Your task to perform on an android device: I want to use the TeraBox app to view the Techfile PDF file.
Image 1: 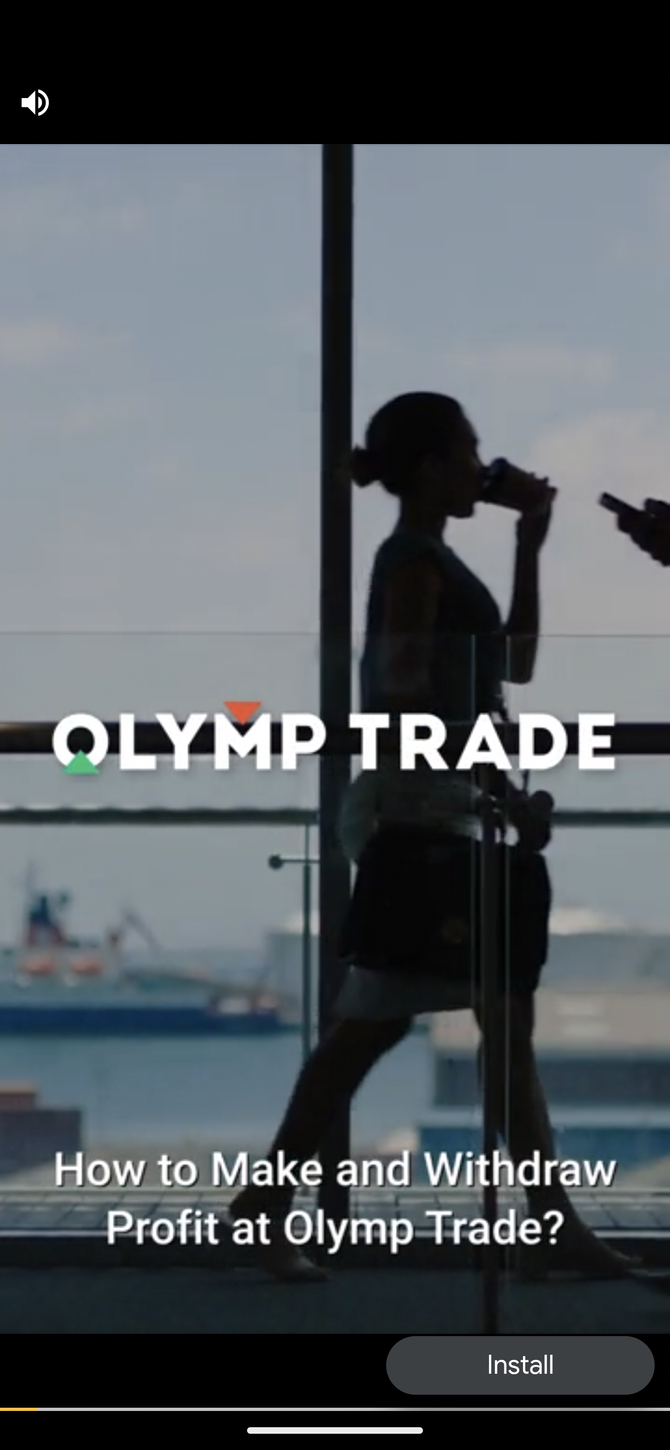
Open TeraBox app
Step 1: wait
Image 2: 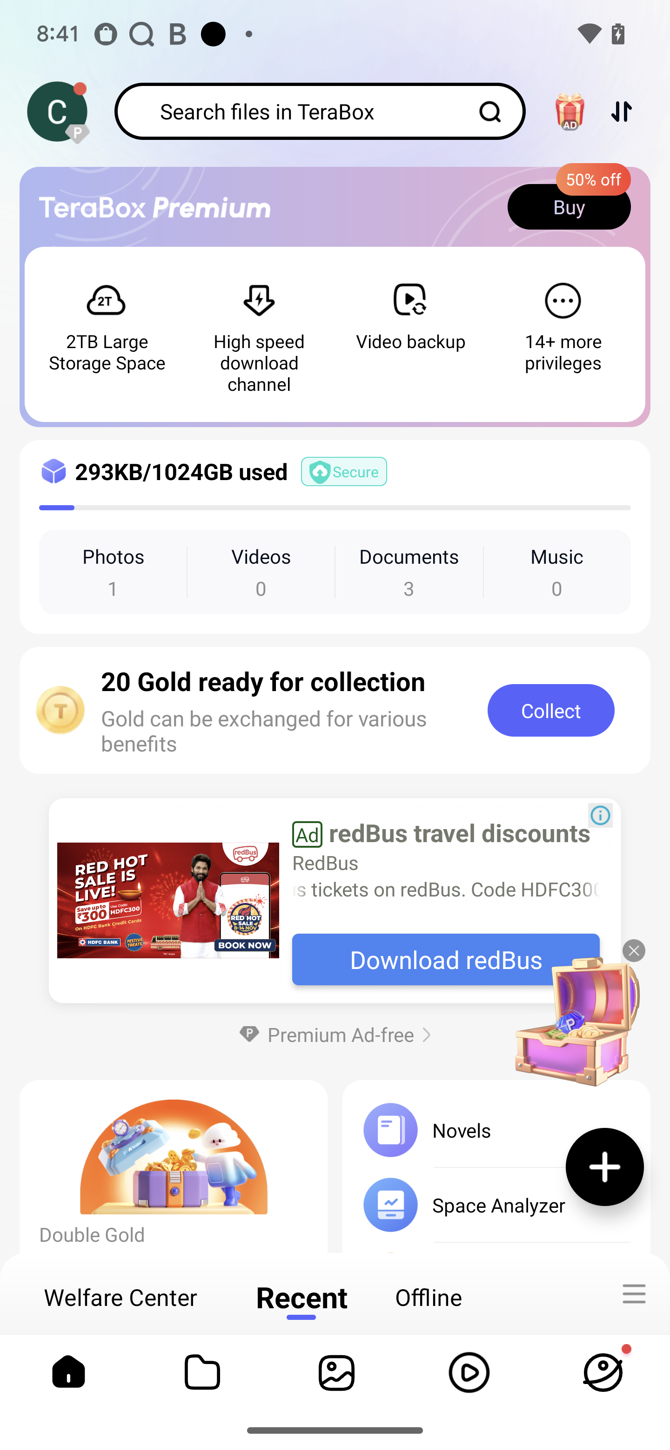
Click on the folder icon
Step 2: click (200, 1378)
Image 3: 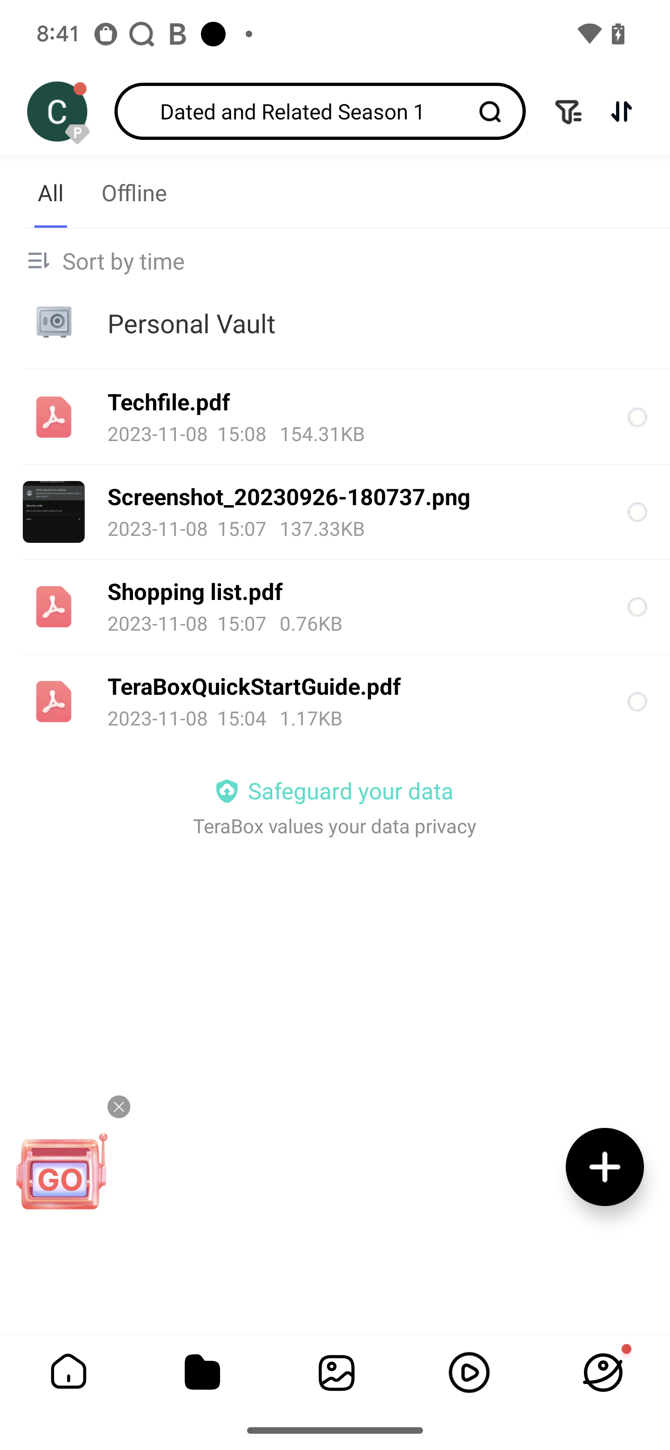
Click on the techfile pdf 
Step 3: click (187, 433)
Image 4: 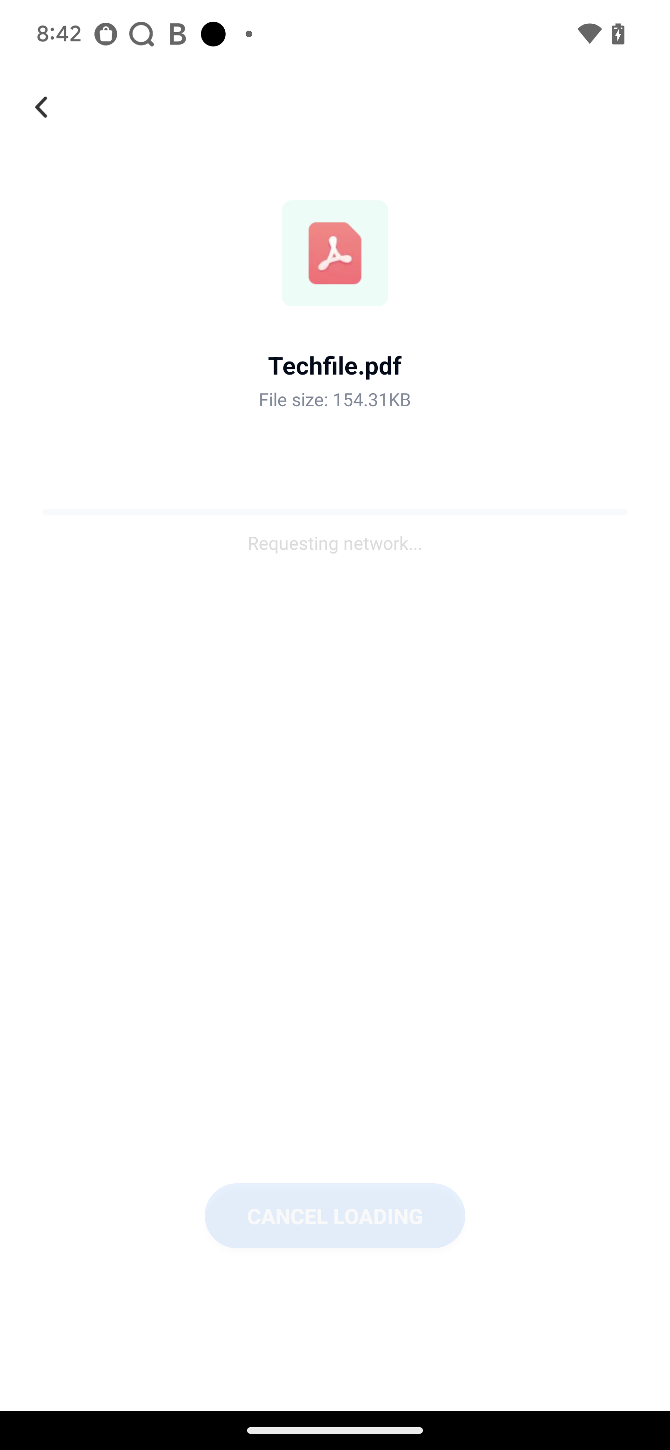
Click on the techfile pdf 
Step 4: wait